Your task to perform on an android device: I'd like the Men's Flower Plant Print shirt, but the price seems to be a little high. Compare the prices of similar products to find the shirt with a low price in the Banggood app.
Image 0: 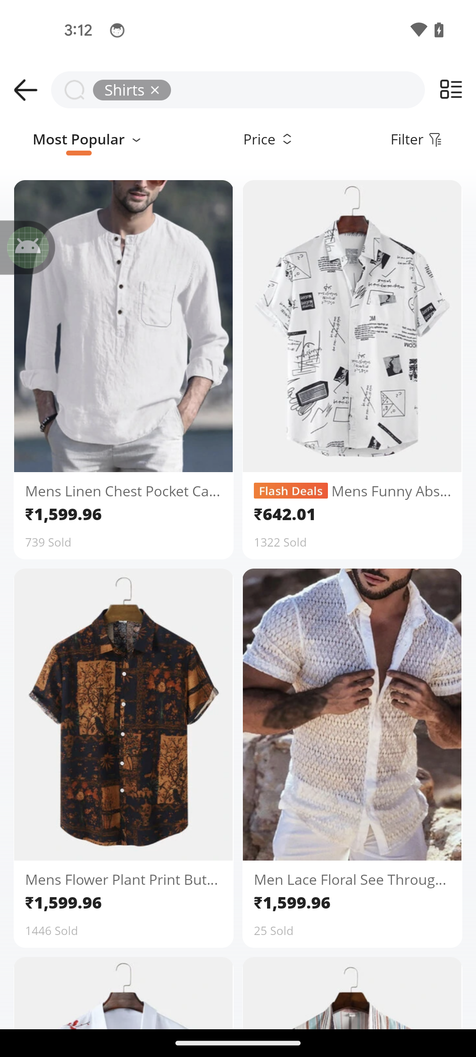
Click on the third searched result 
Step 0: click (120, 708)
Image 1: 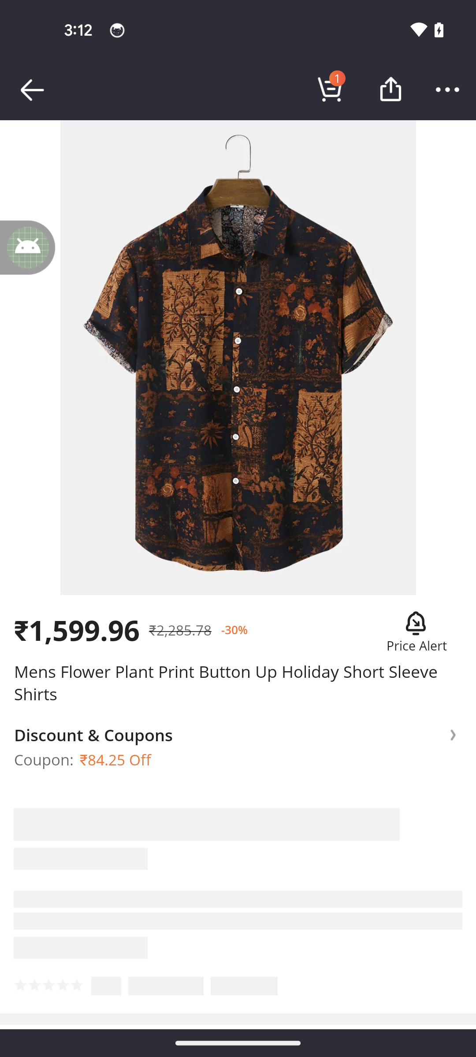
Swipe up for the similar product price comparison
Step 1: wait
Image 2: 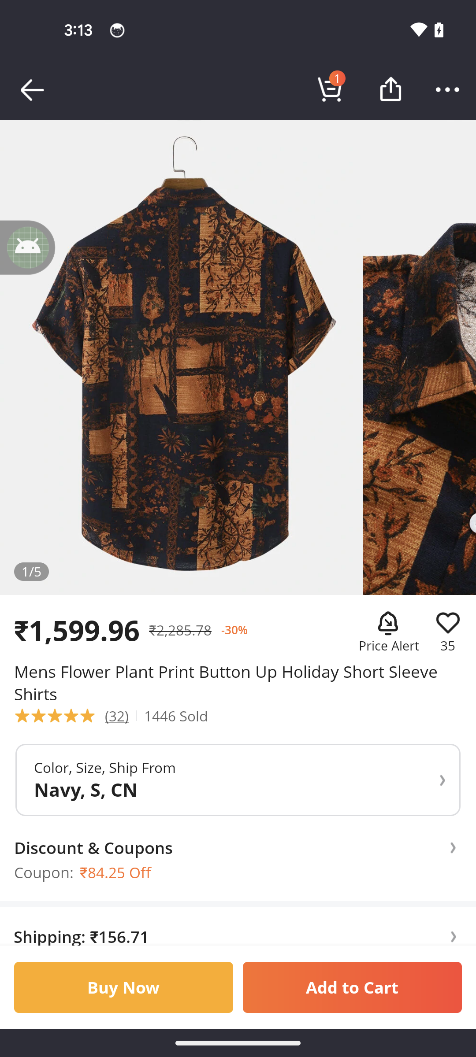
Swipe up for the similar product price comparison
Step 2: scroll down
Image 3: 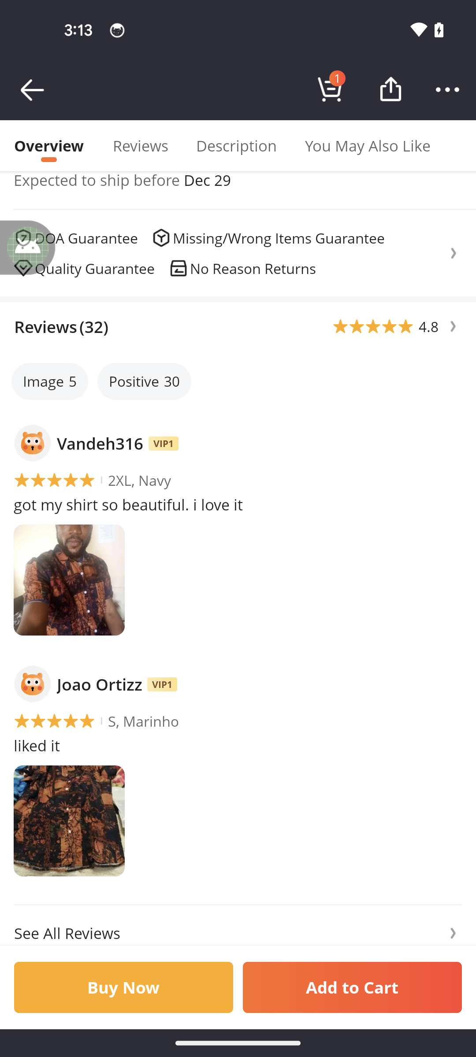
Swipe up for the similar product price comparison
Step 3: scroll down
Image 4: 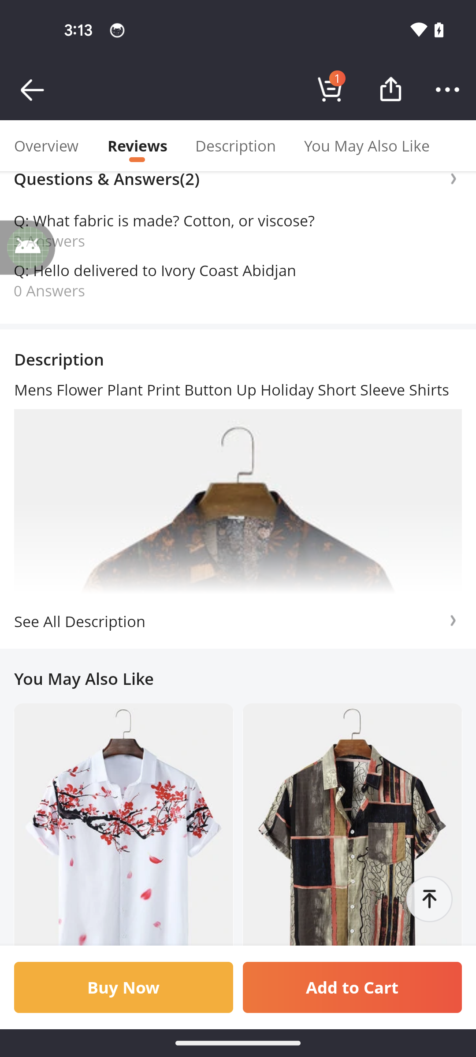
Swipe up for the similar product price comparison
Step 4: scroll down
Image 5: 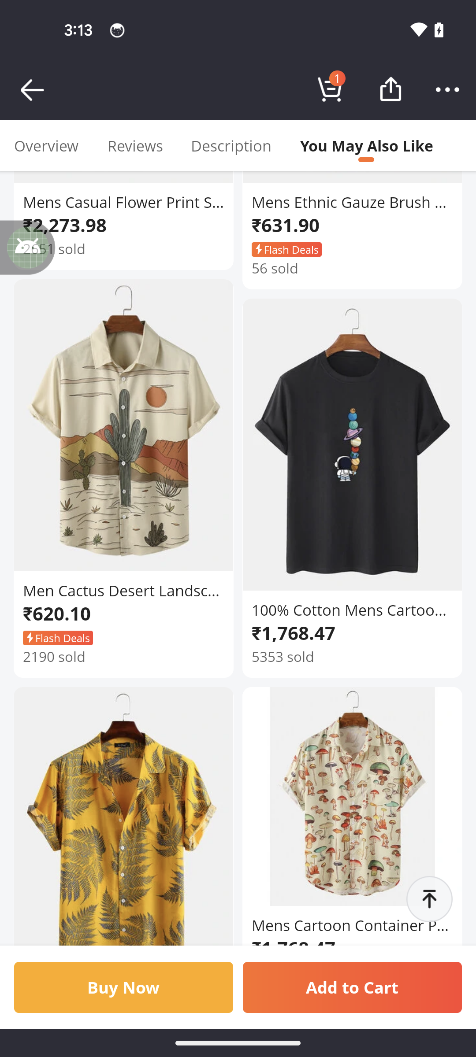
Swipe up for the similar product price comparison
Step 5: scroll down